Your task to perform on an android device: I'll like to snooze all reminders in the To Do reminder app by 10 minutes because it's beneficial to me.
Image 0: 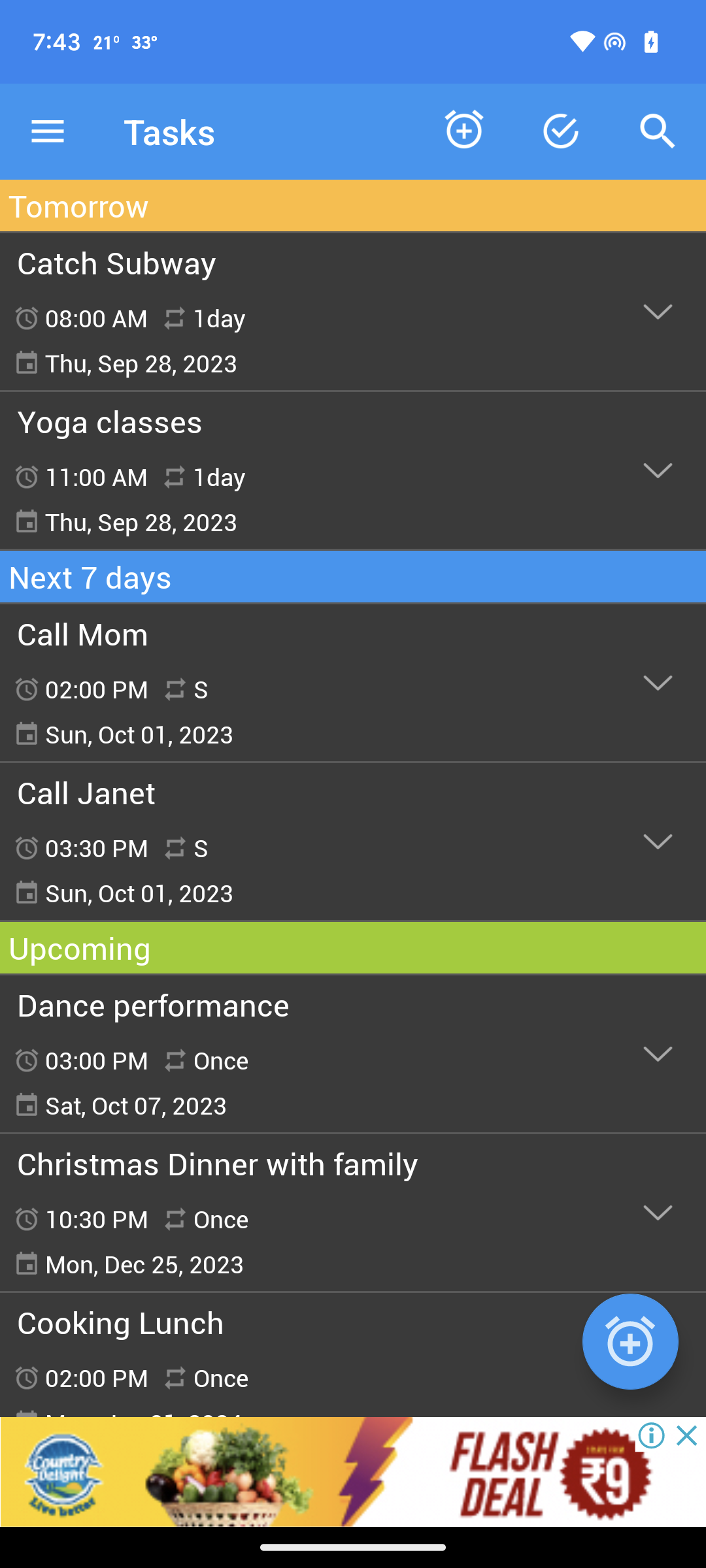
Click on the menu icon at the top left corner of the screen
Step 0: click (48, 131)
Image 1: 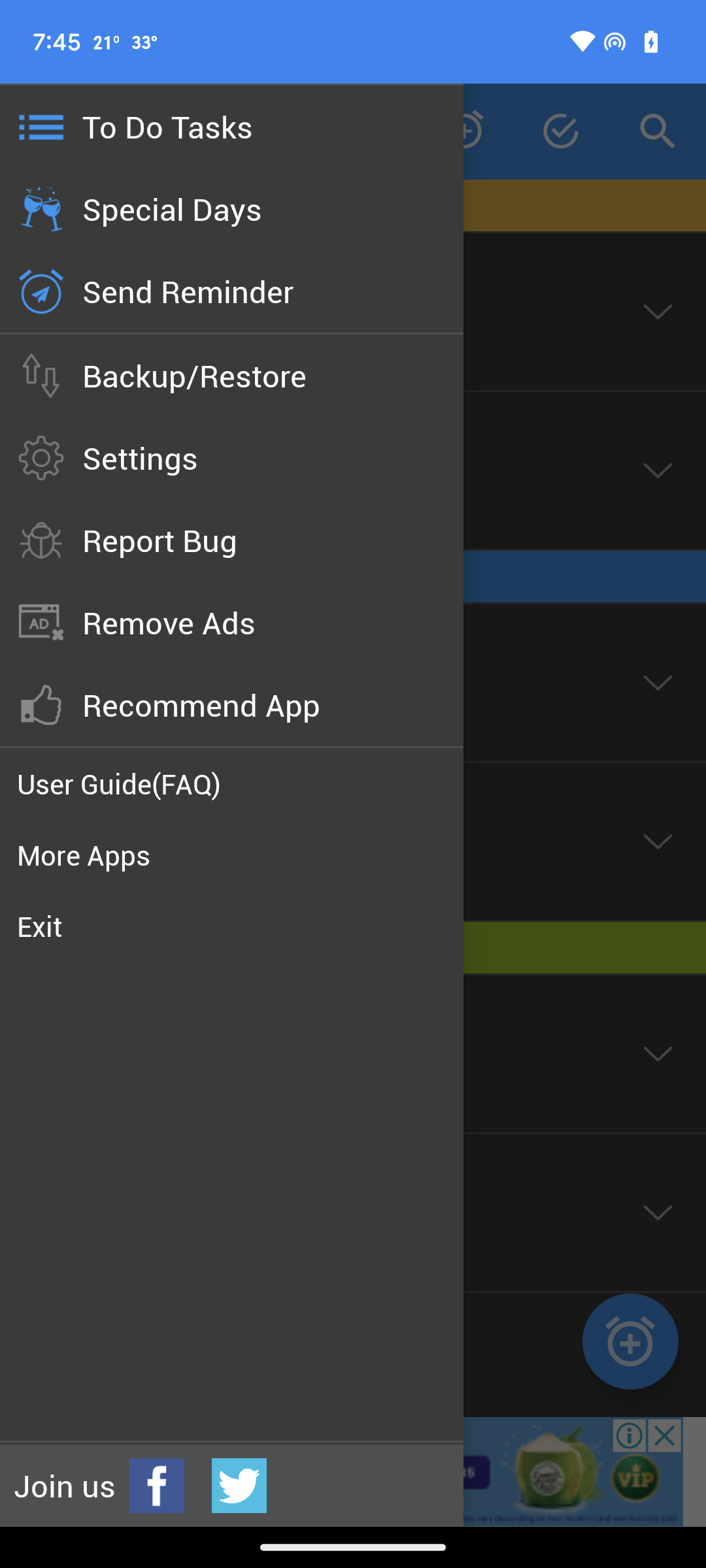
Click on the settings option
Step 1: click (82, 476)
Image 2: 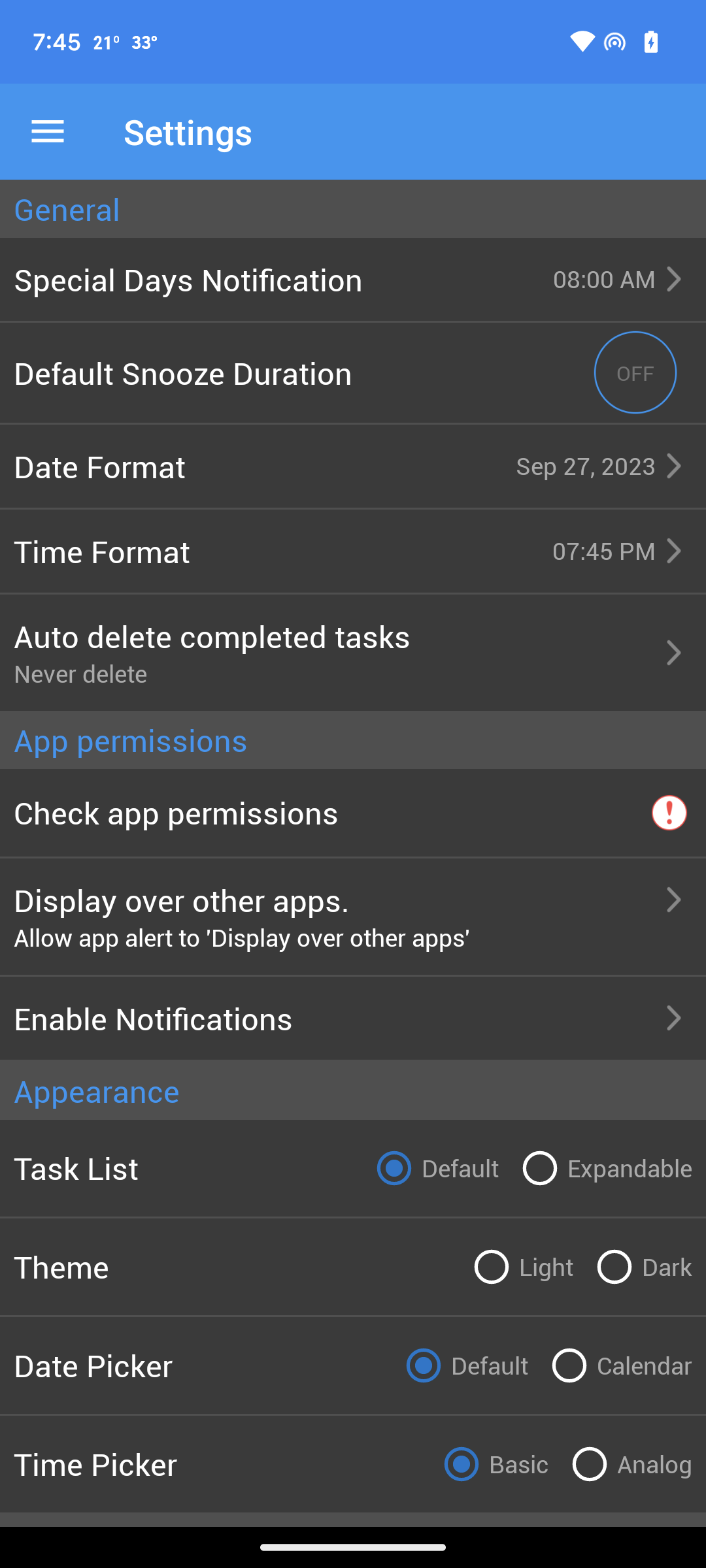
Turn ON the snooze duration
Step 2: click (635, 372)
Image 3: 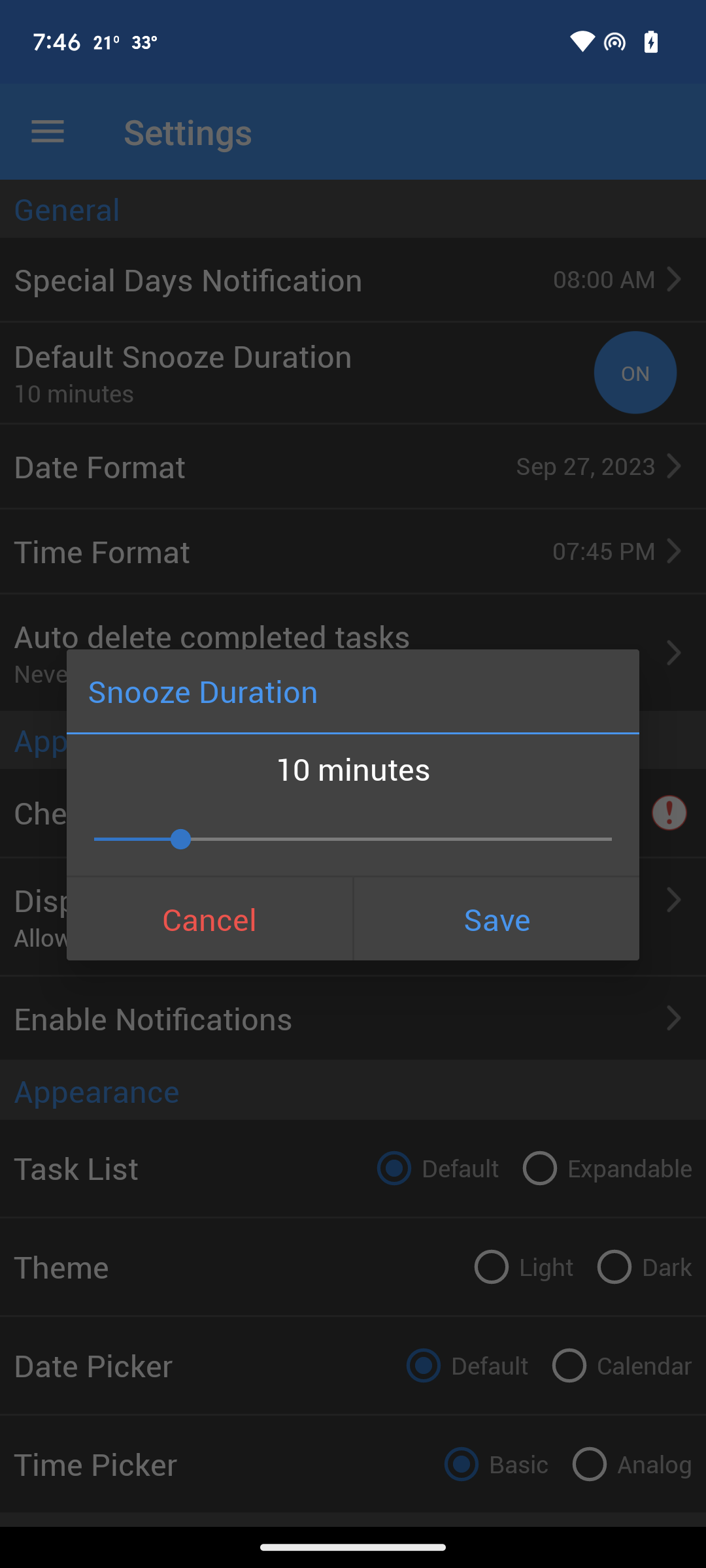
Click on the save button
Step 3: click (496, 919)